Your task to perform on an android device: open the calendar app Add an event to my calendar called "Physical with Doctor Sun" for the second monday of January year 2024
Image 0: 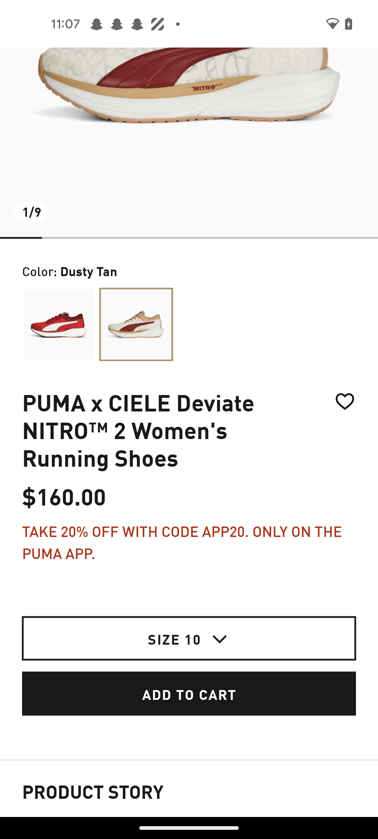
open the calendar app
Step 0: open app "Calendar"
Image 1: 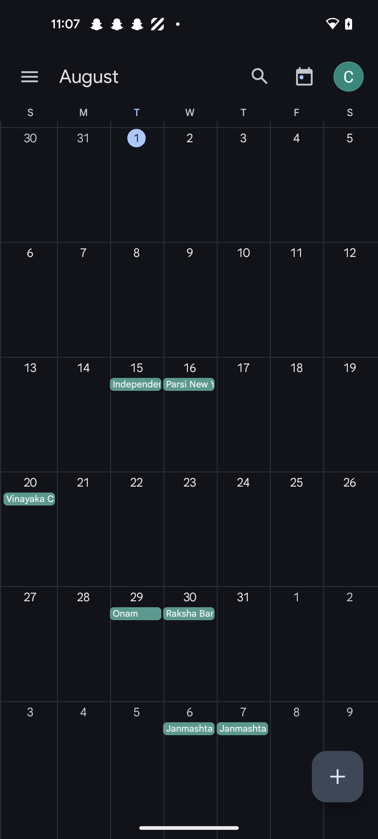
Swipe left to view the january year 2024
Step 1: scroll right
Image 2: 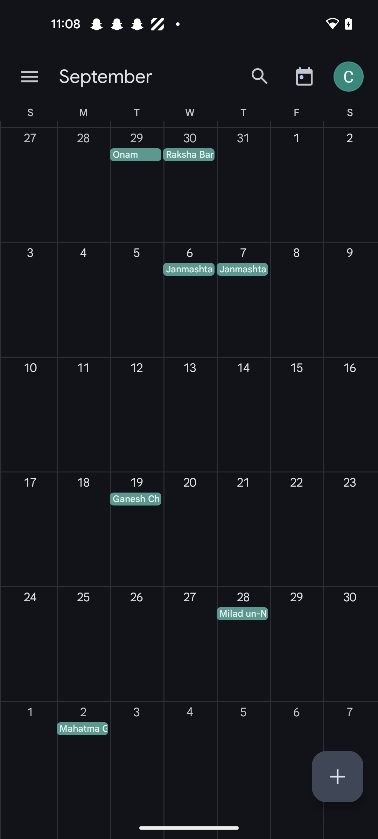
Swipe left to view the january year 2024
Step 2: scroll right
Image 3: 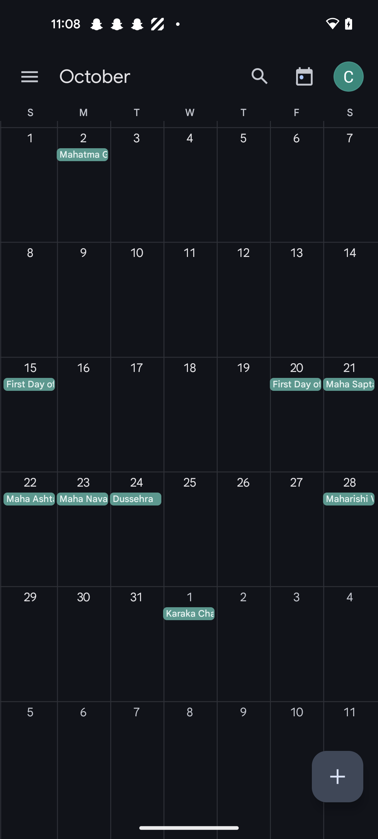
Swipe left to view the january year 2024
Step 3: scroll right
Image 4: 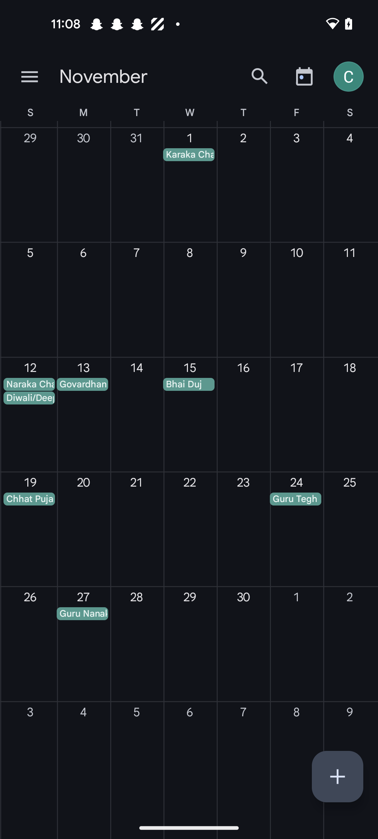
Swipe left to view the january year 2024
Step 4: scroll right
Image 5: 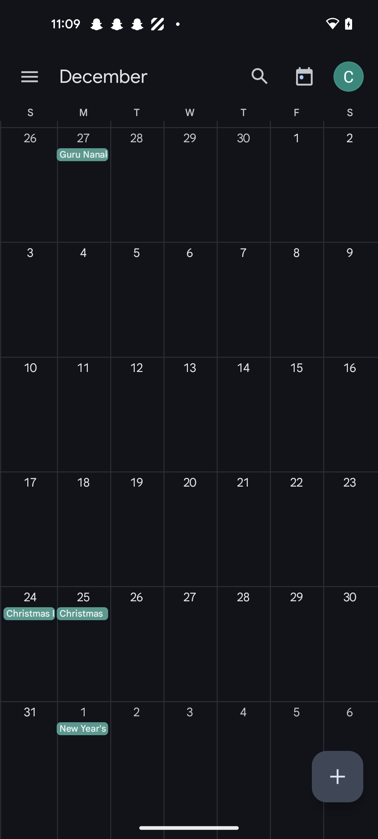
Swipe left to view the january year 2024
Step 5: scroll right
Image 6: 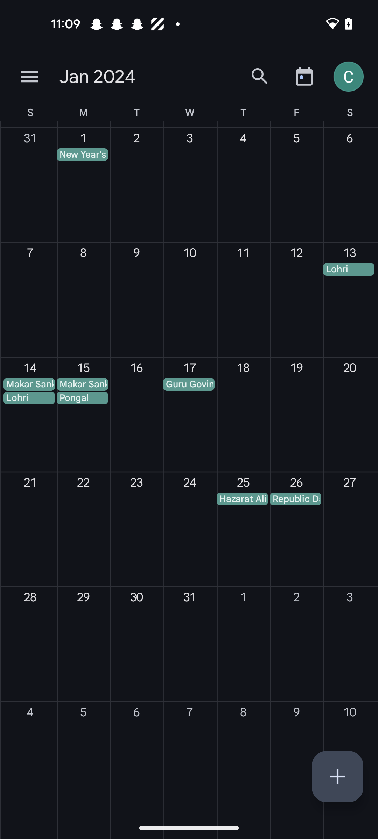
Click on the second monday of the january month 
Step 6: click (83, 300)
Image 8: 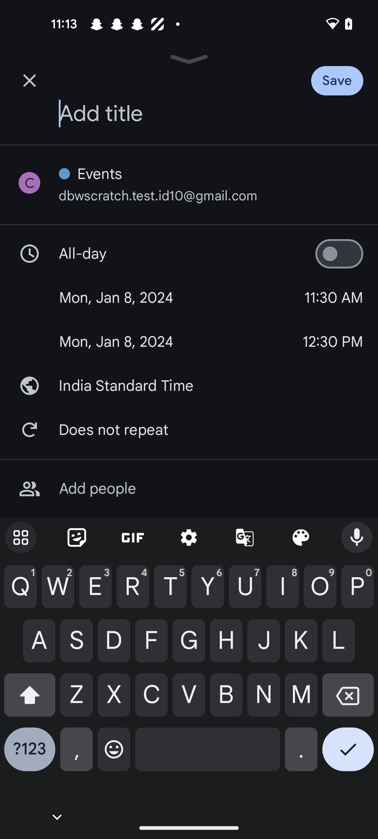
Add title as Physical with Doctor Sun
Step 8: type ""Physical with Doctor Sun"
Image 9: 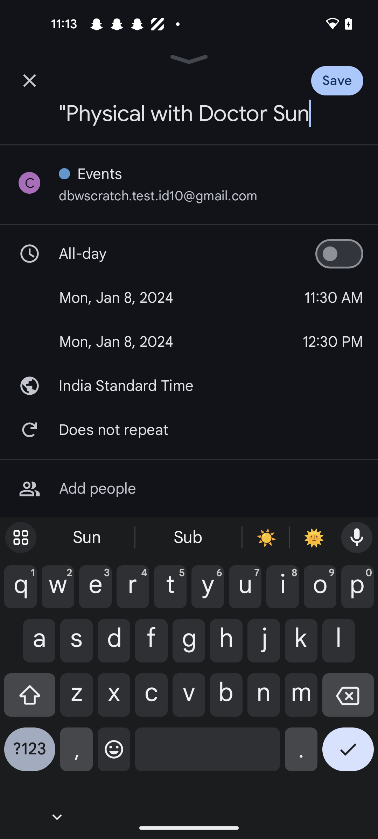
Click on the save button at the top right corner of the screen 
Step 9: click (352, 76)